Your task to perform on an android device: Open the Redfin app, Save the property and View saved properties
Image 0: 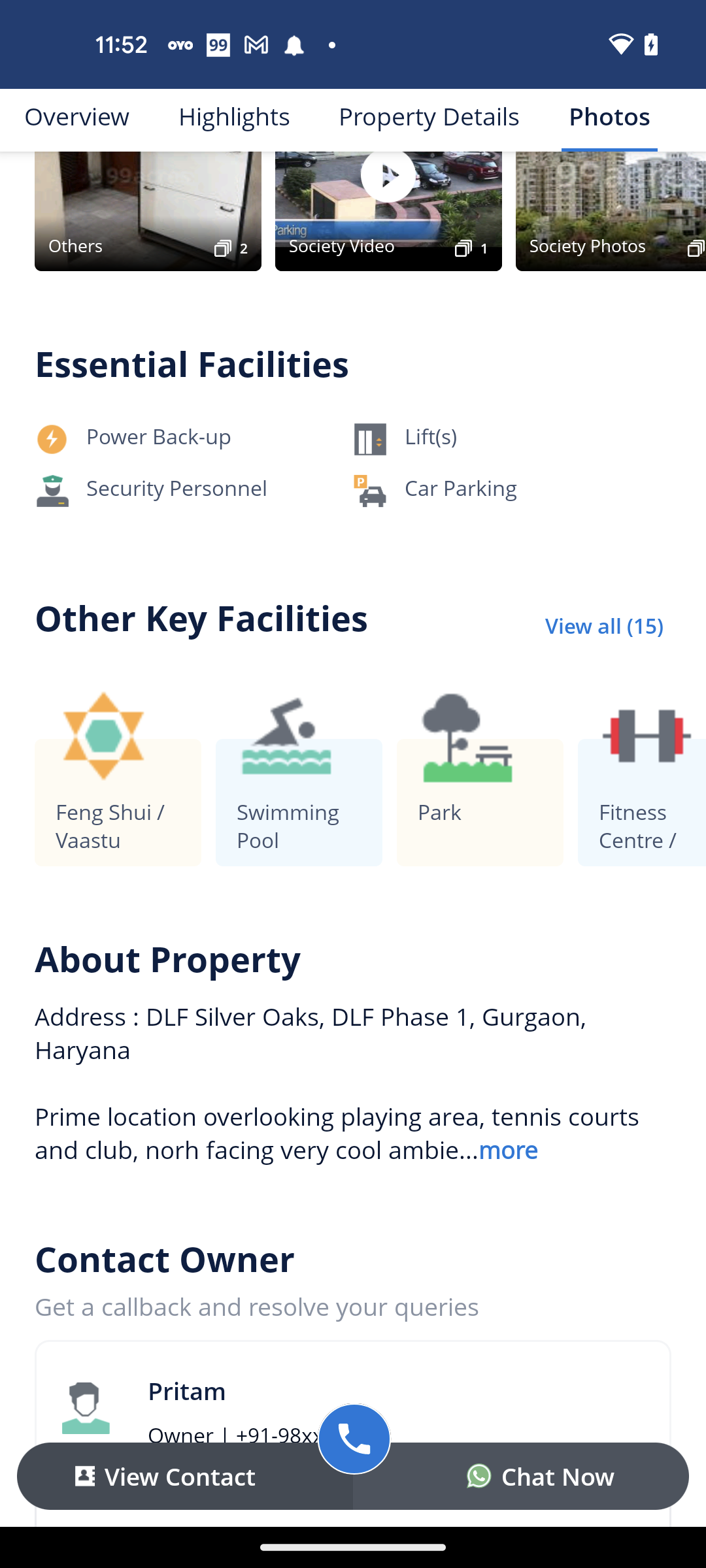
Open Redfin App
Step 0: open app "Redfin"
Image 1: 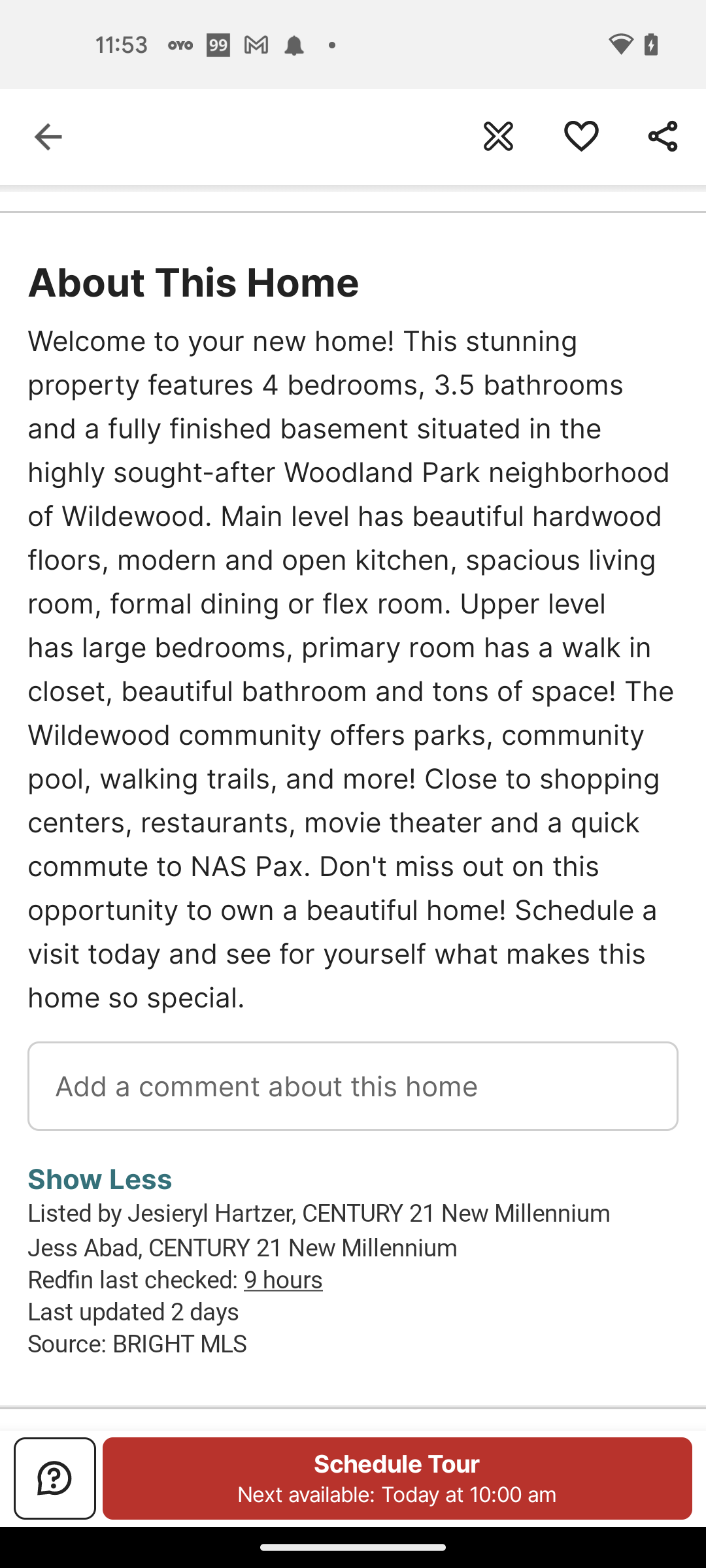
Click on the Heart icon at the top of the screen
Step 1: click (580, 139)
Image 2: 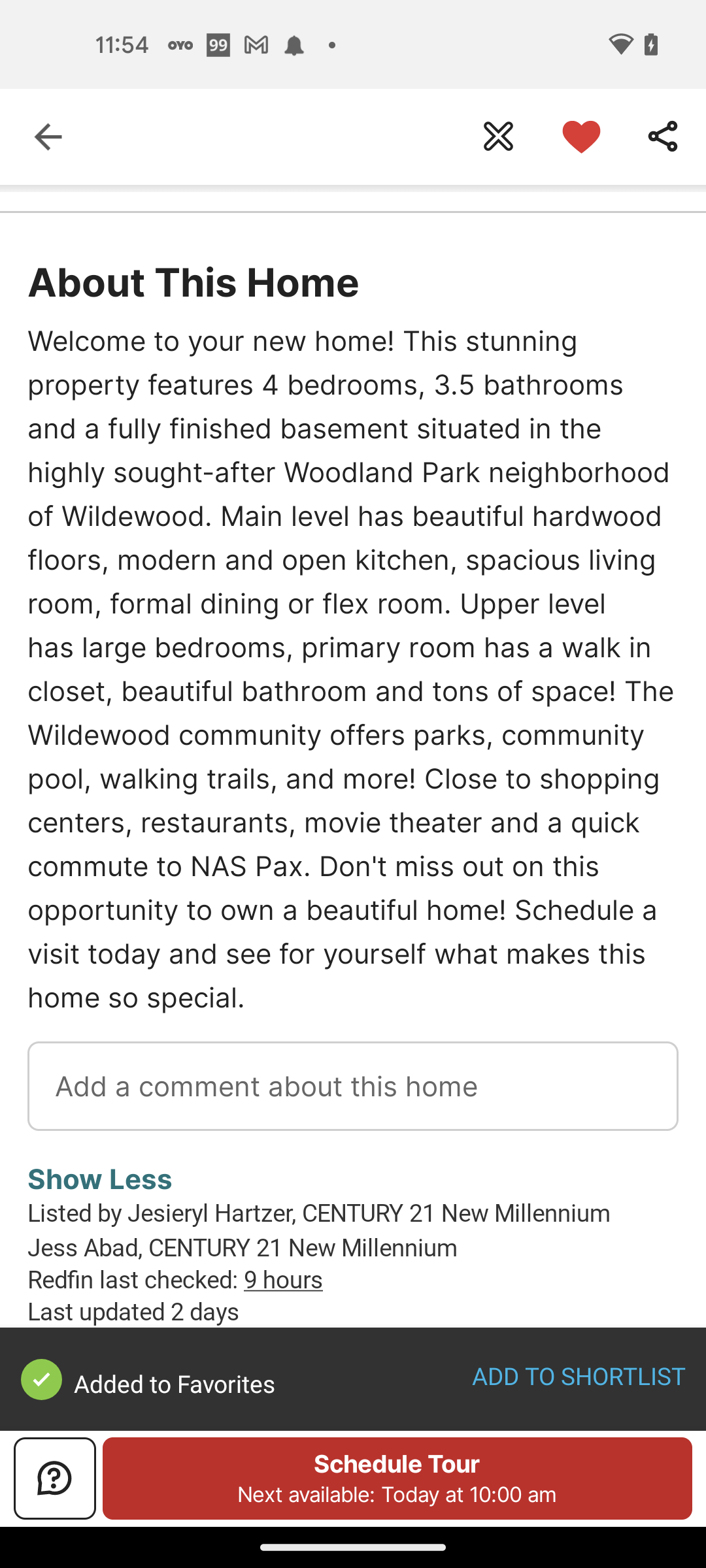
Go back to the home page of the app
Step 2: press back button
Image 3: 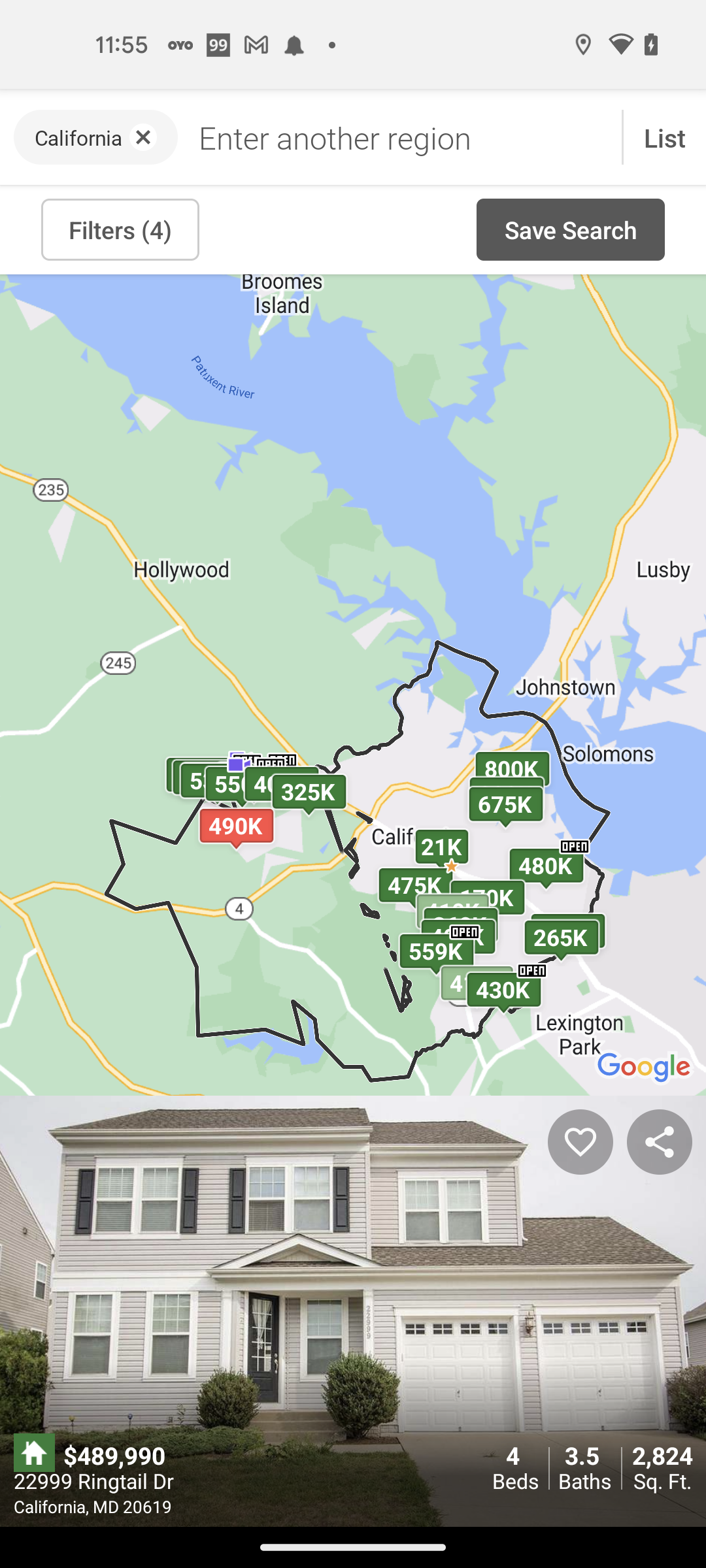
Go back to the home page of the app
Step 3: press back button
Image 4: 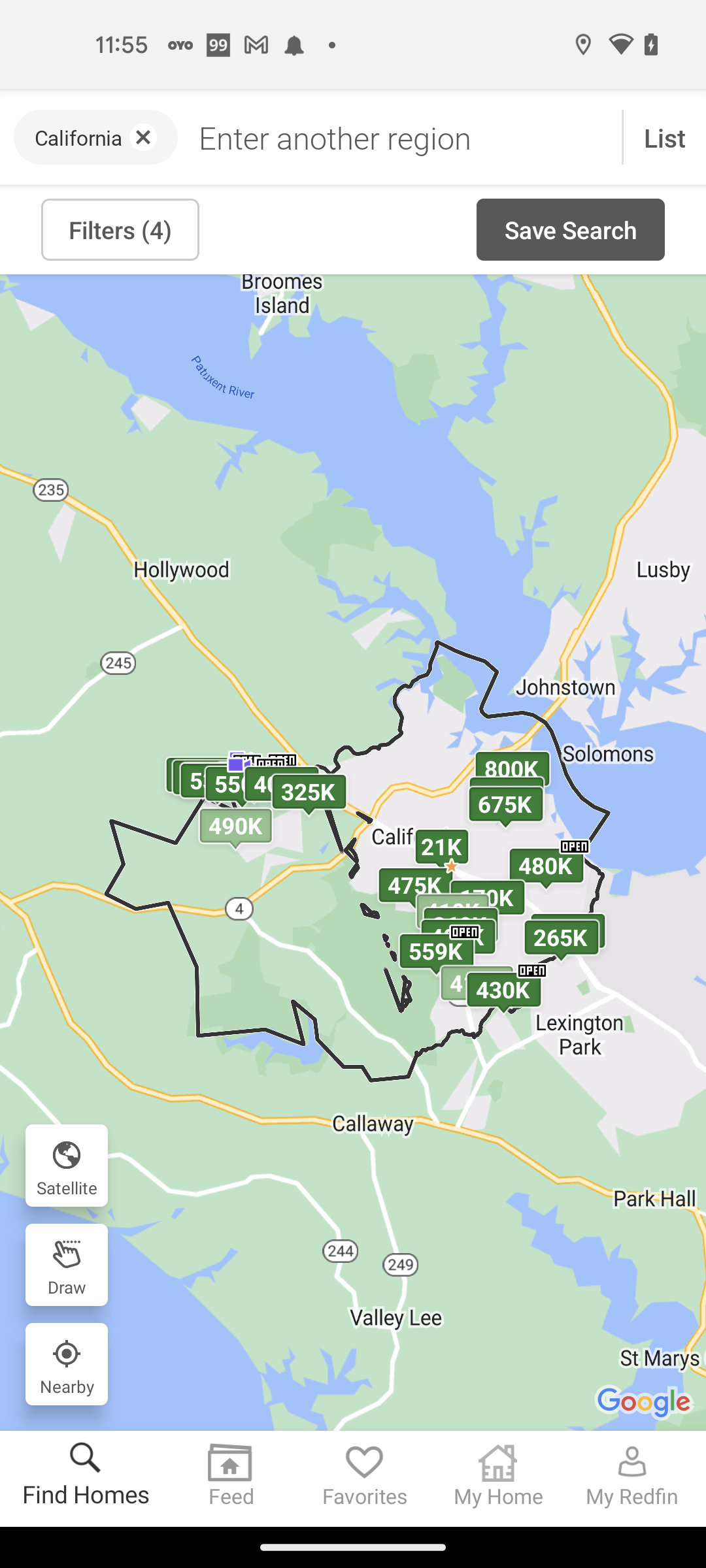
Go to the Favorites tab
Step 4: click (353, 900)